Your task to perform on an android device: Open the Memrise app and choose German to Learn
Image 0: 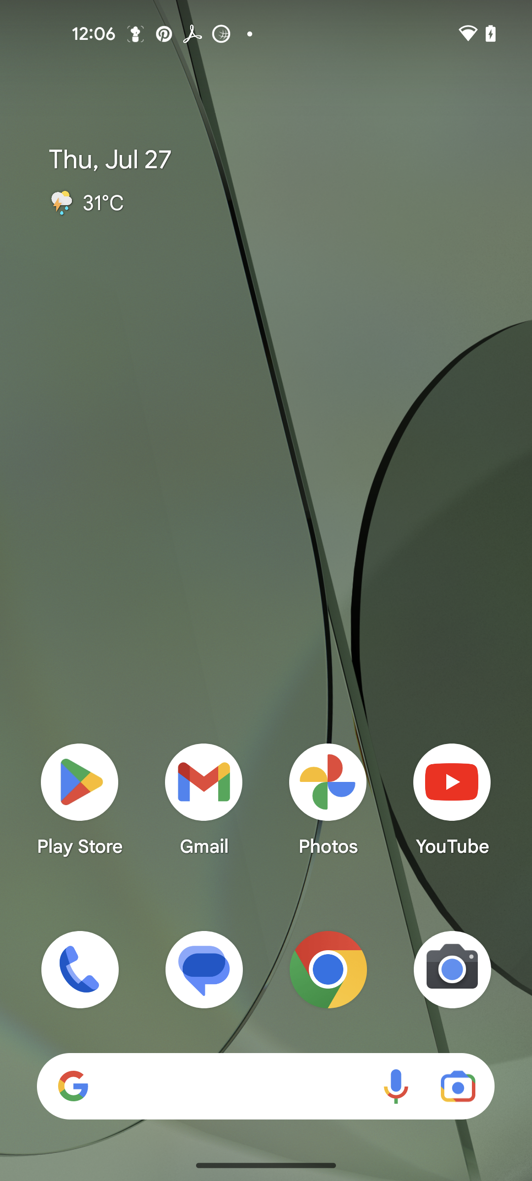
Open the Memrise app
Step 0: open app "Memrise"
Image 1: 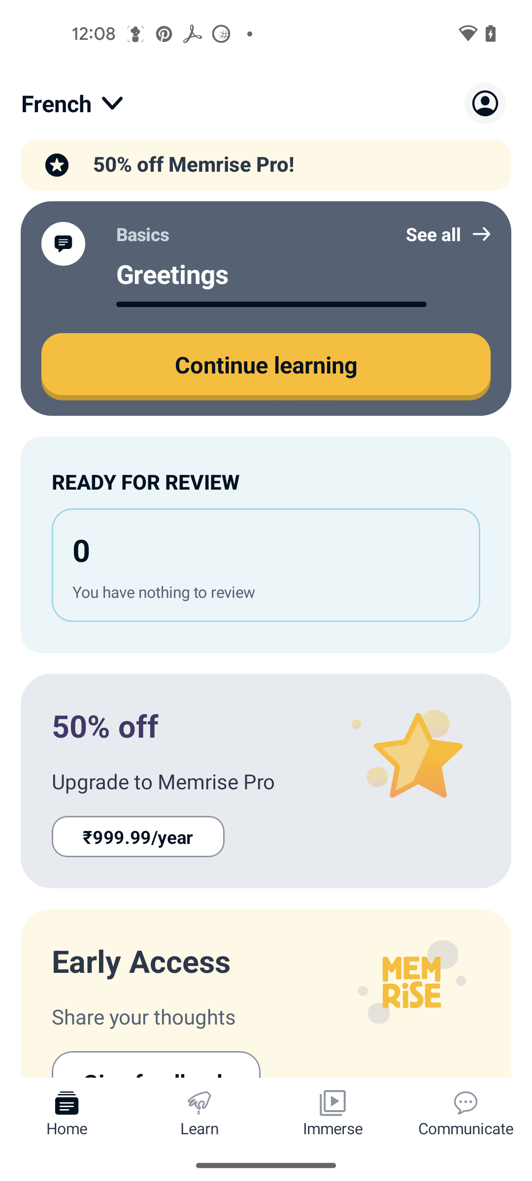
click on french drop down 
Step 1: click (56, 103)
Image 2: 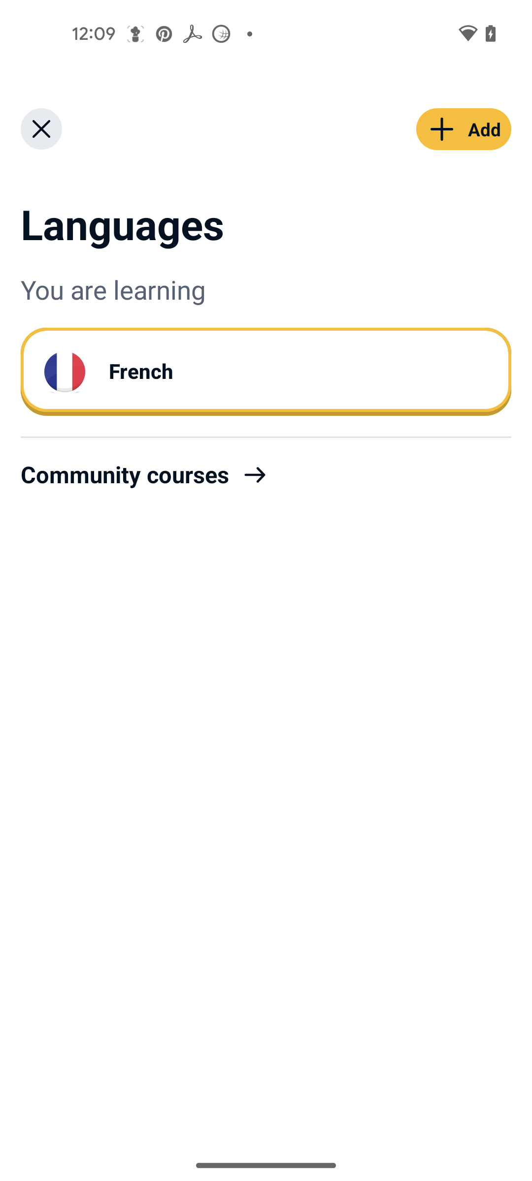
click on add button
Step 2: click (463, 129)
Image 3: 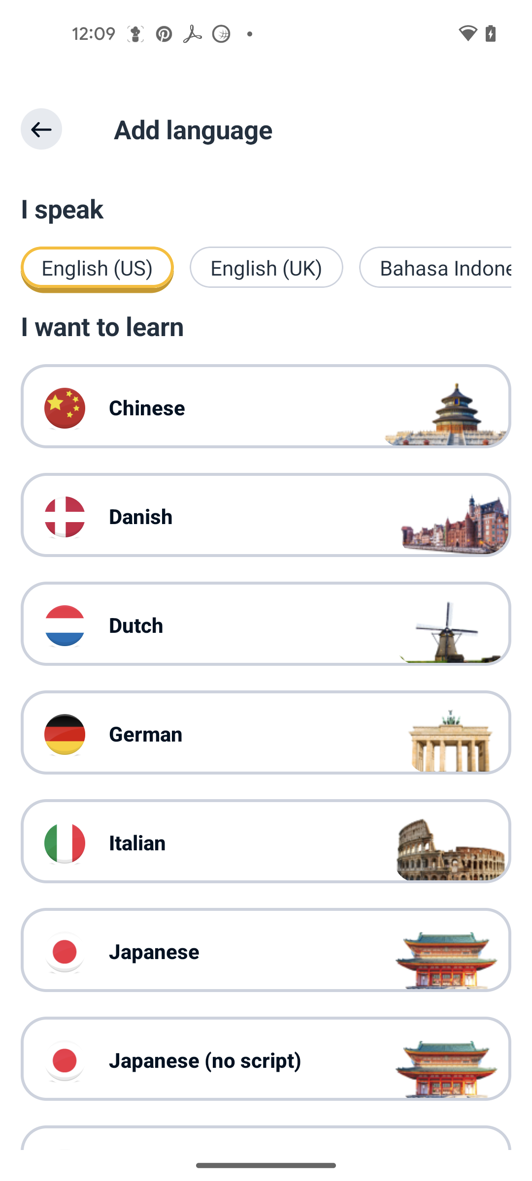
select German as learning language 
Step 3: click (266, 734)
Image 4: 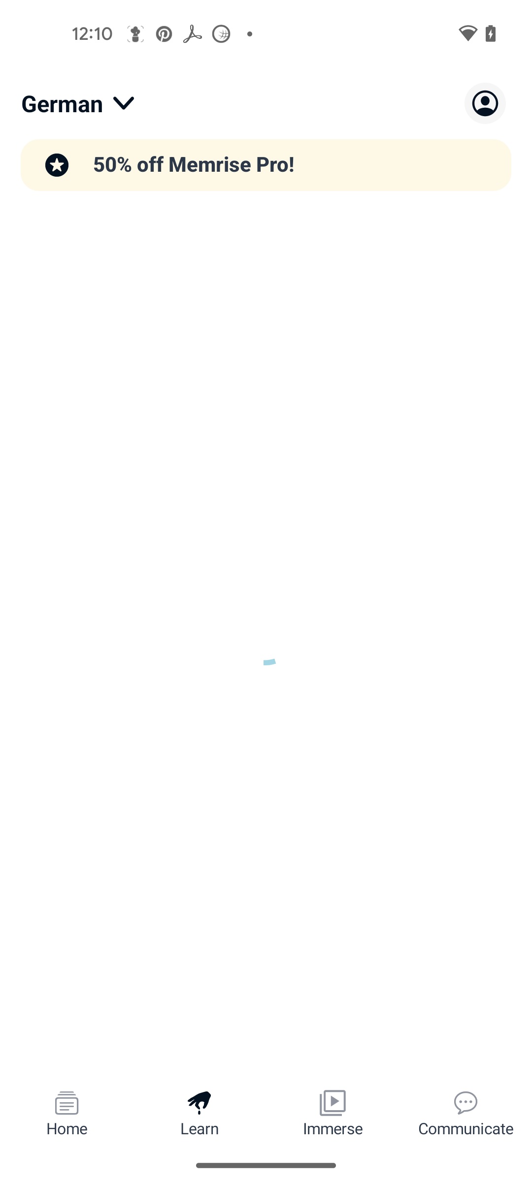
select German as learning language 
Step 4: wait